Your task to perform on an android device: I am looking for women's formal shoes in size 8 as they fit me. Look for the same in the Amazon app.
Image 0: 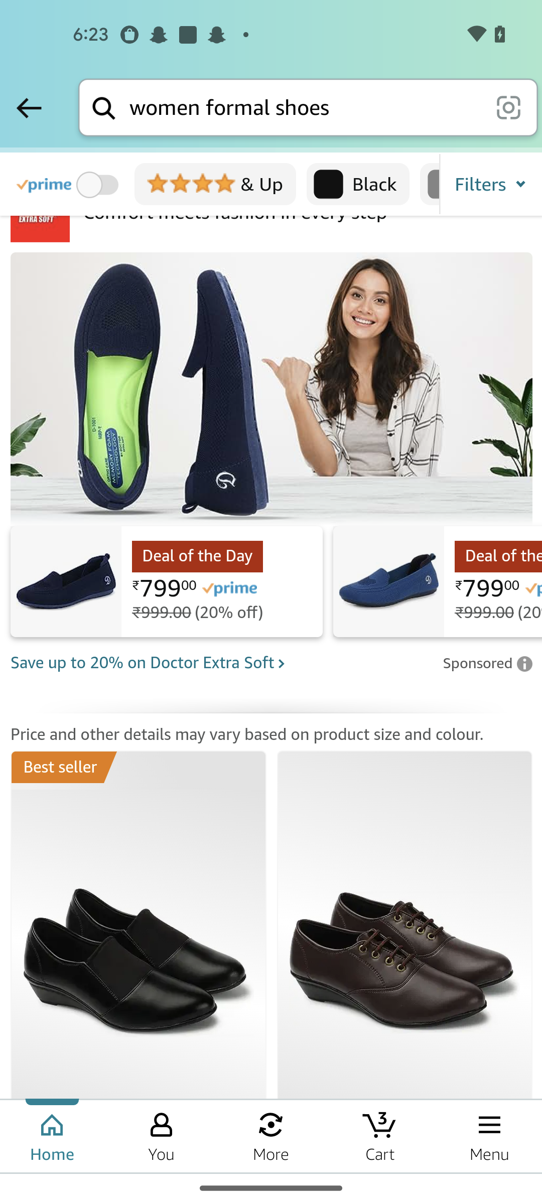
Click on the filter option at the right corner of the screen
Step 0: click (485, 184)
Image 1: 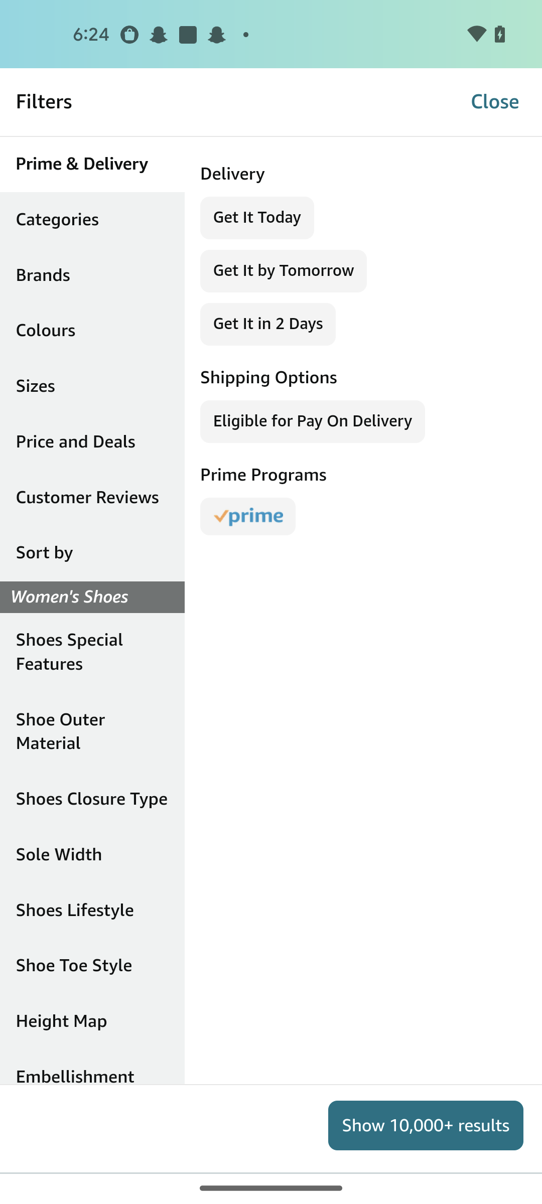
Click on the size option 
Step 1: click (93, 387)
Image 2: 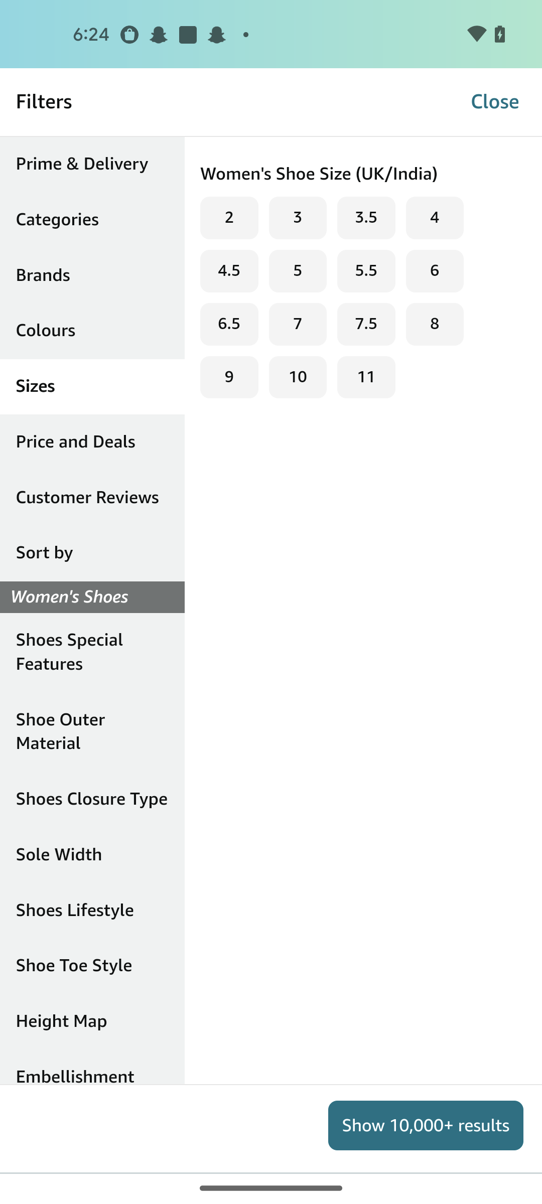
Select the 8 shoe size 
Step 2: click (272, 621)
Image 3: 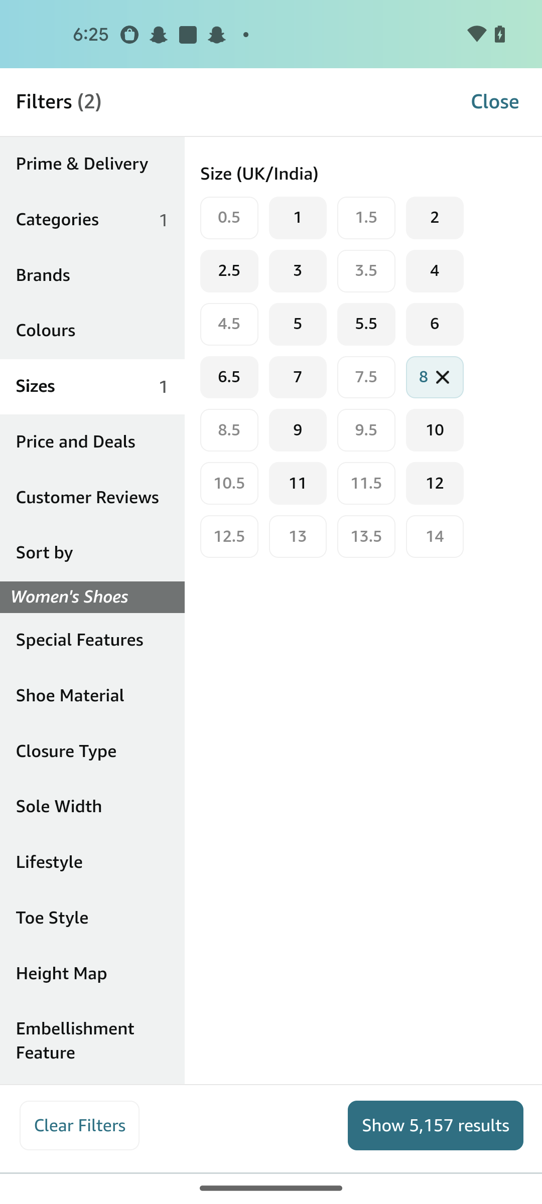
Click on the show button 
Step 3: click (426, 1125)
Image 4: 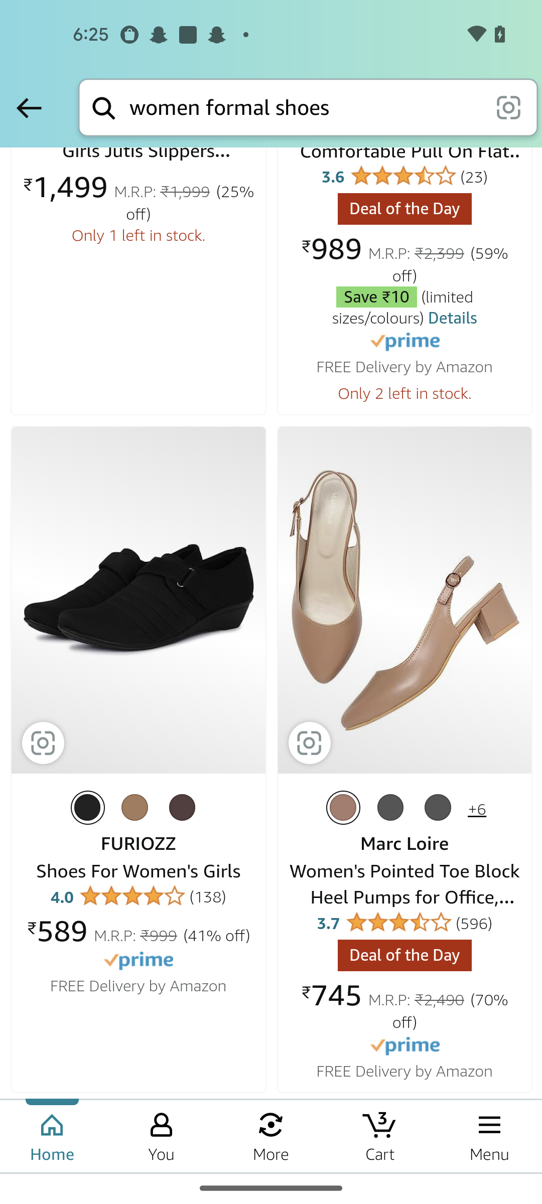
Swipe up
Step 4: scroll down
Image 5: 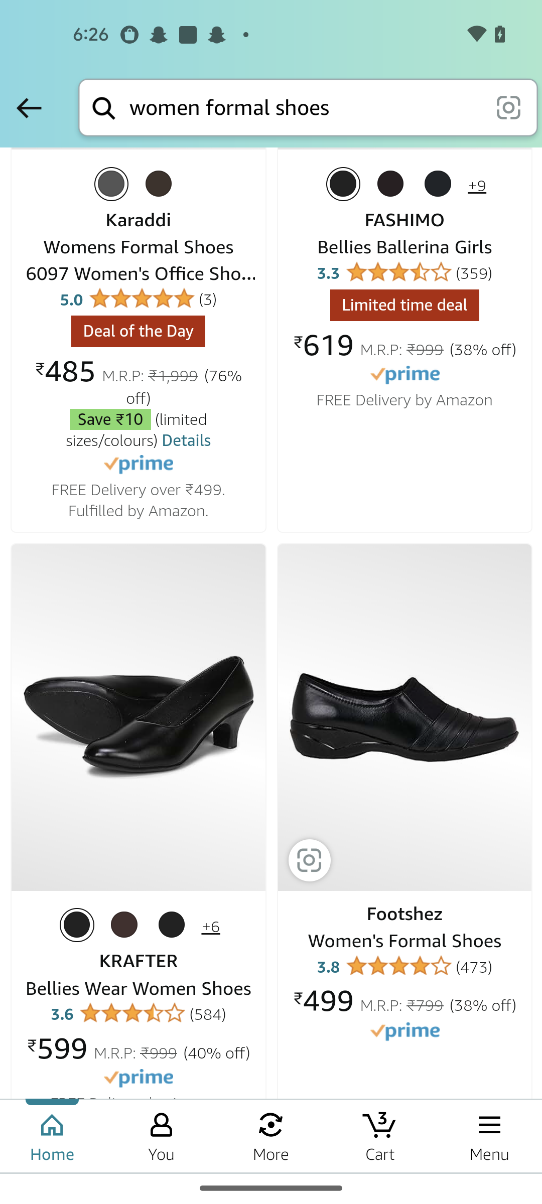
Swipe up
Step 5: scroll down
Image 6: 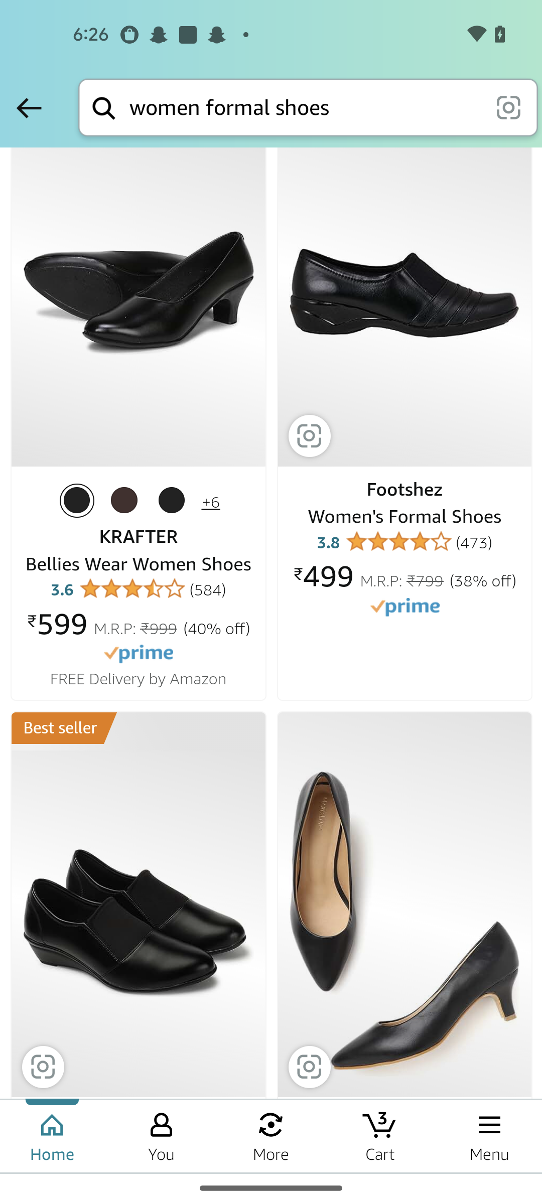
Swipe up
Step 6: scroll down